Your task to perform on an android device: Send my current location to my friend Natalie Larson on the Snapchat app.
Image 0: 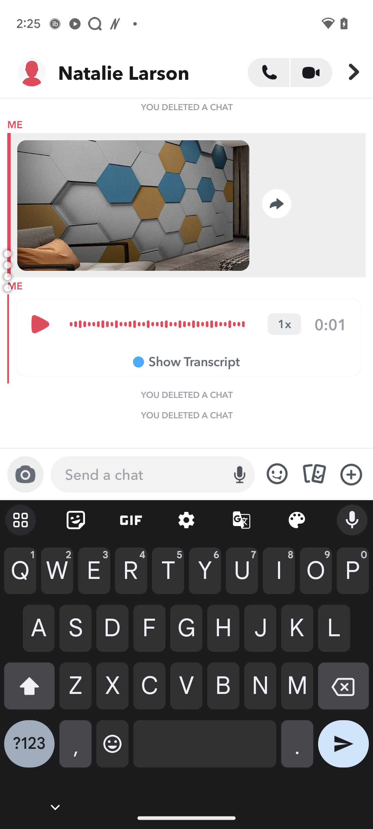
Click on the + icon  on the right side of the chat box.
Step 0: click (344, 469)
Image 1: 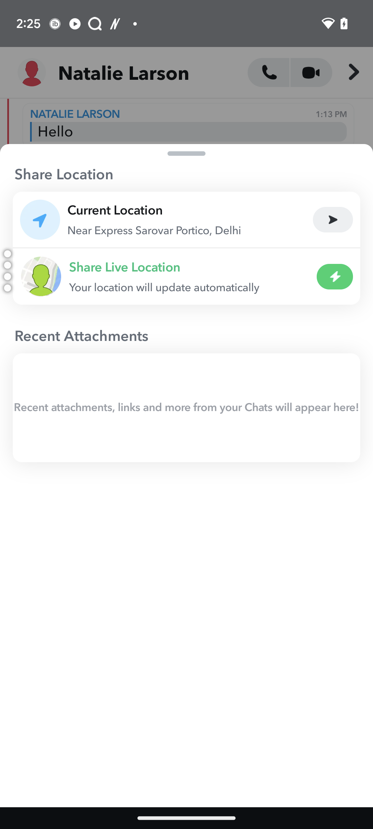
Click on the send icon of the Current Location tab.
Step 1: click (186, 211)